Your task to perform on an android device: I would like to add the PRADA black leather round moc toe chain link black heel loafers for women to my eBay app.
Image 0: 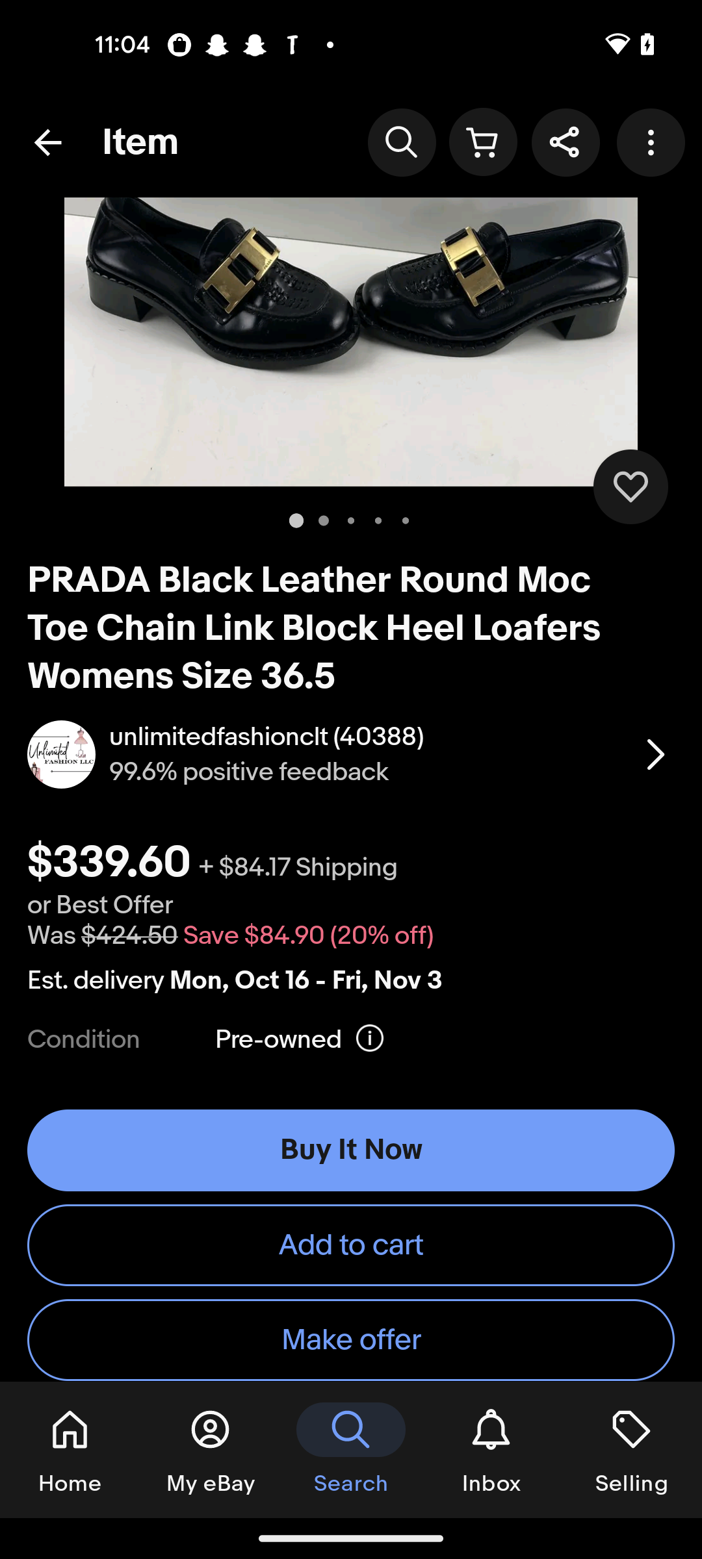
Swipe up
Step 0: scroll down